Your task to perform on an android device: On the Shopclues app, add the adidas men's navy sports shoes to the wishlist.
Image 0: 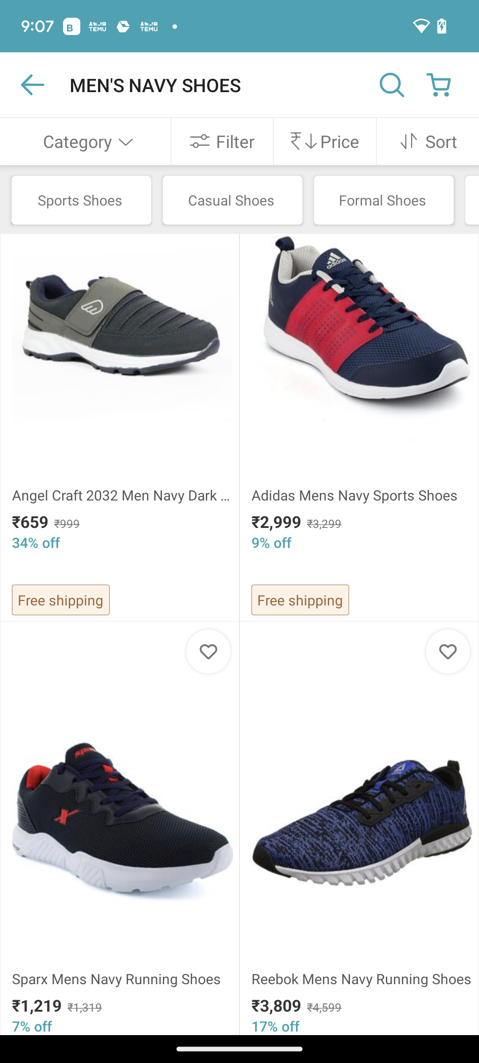
Click on the second image on the right side of the screen.
Step 0: click (240, 376)
Image 1: 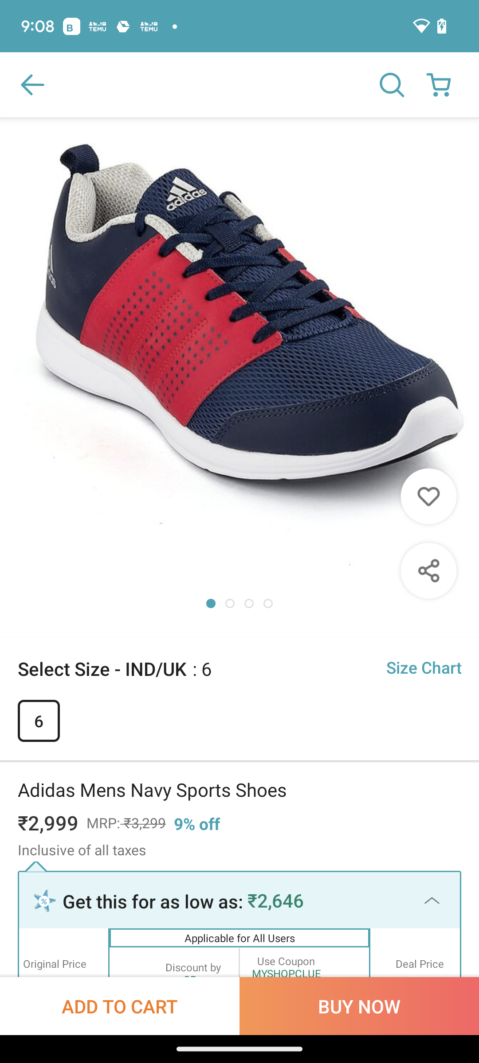
Click on the heart icon on the right side of the screen.
Step 1: click (362, 495)